Your task to perform on an android device: Open the Massimo  Dutti app and search for women's pants
Image 0: 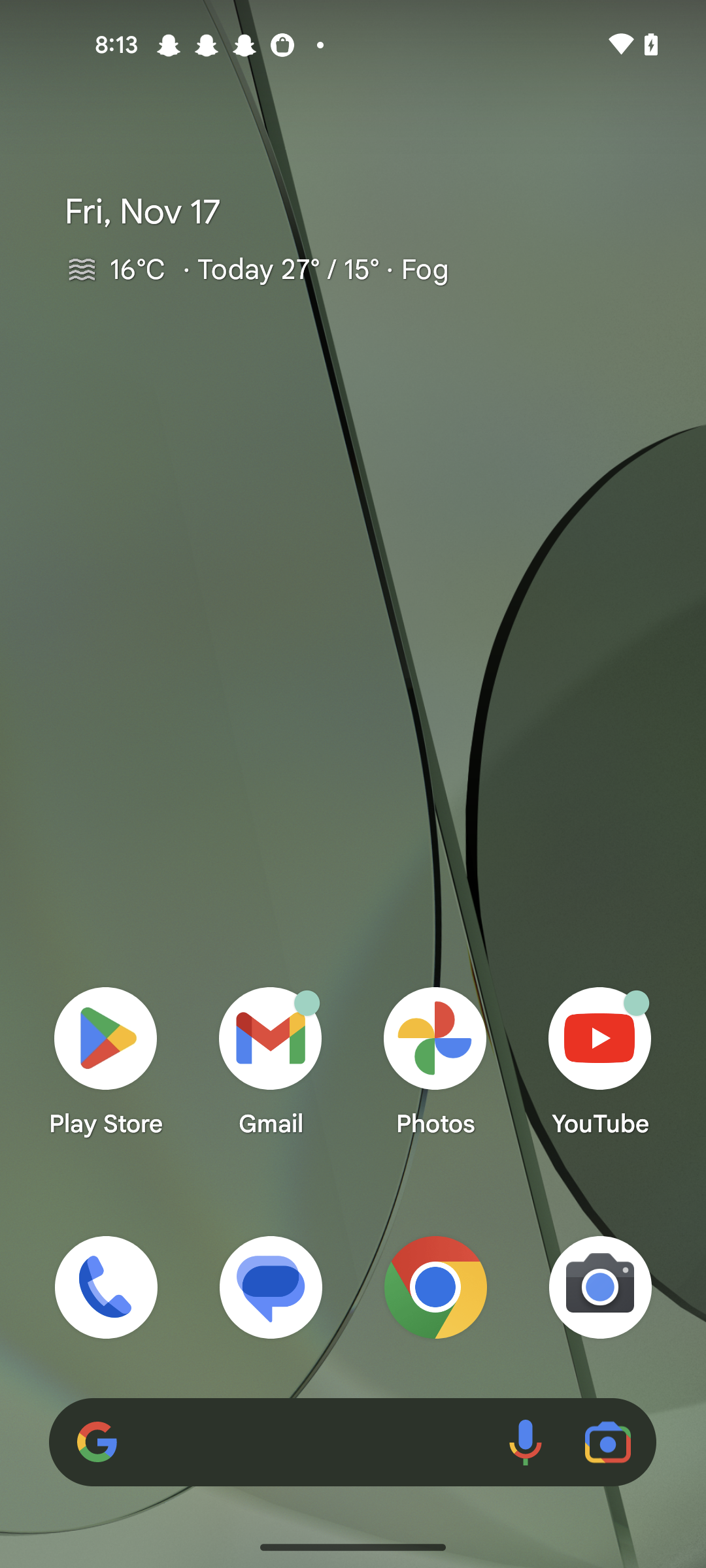
Open the Massimo Dutti app
Step 0: open app "Massimo Dutti"
Image 1: 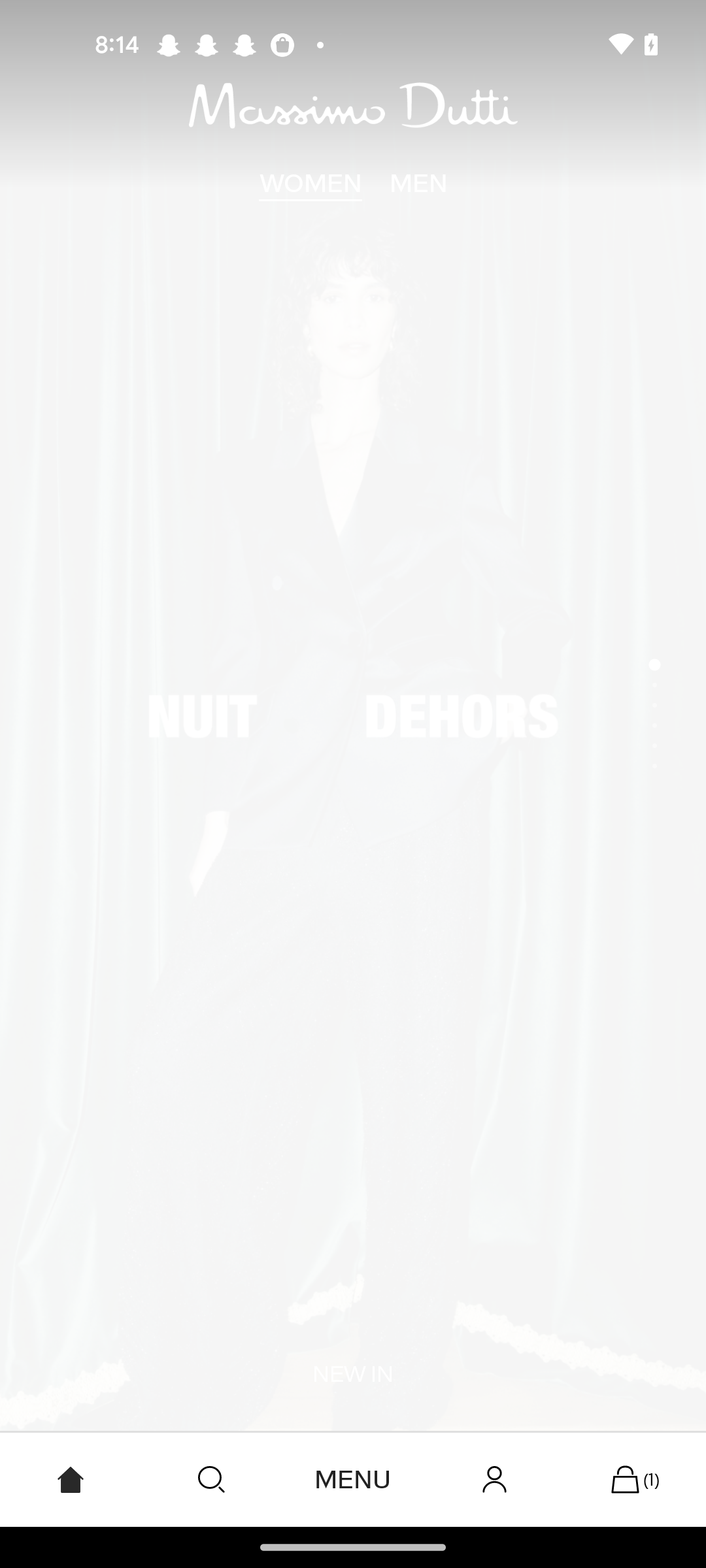
Open the Massimo Dutti app
Step 1: wait
Image 3: 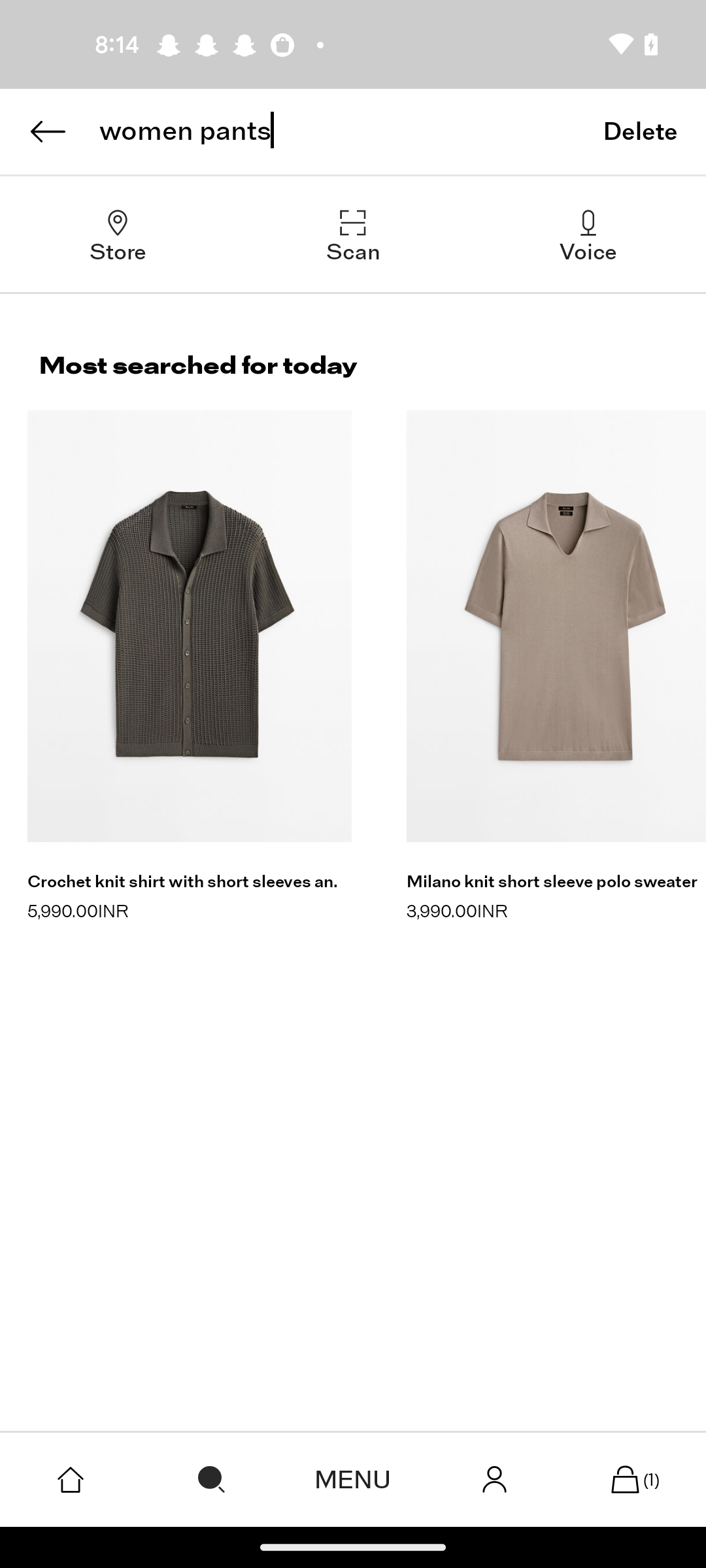
Enter a product as women pants
Step 3: wait
Image 4: 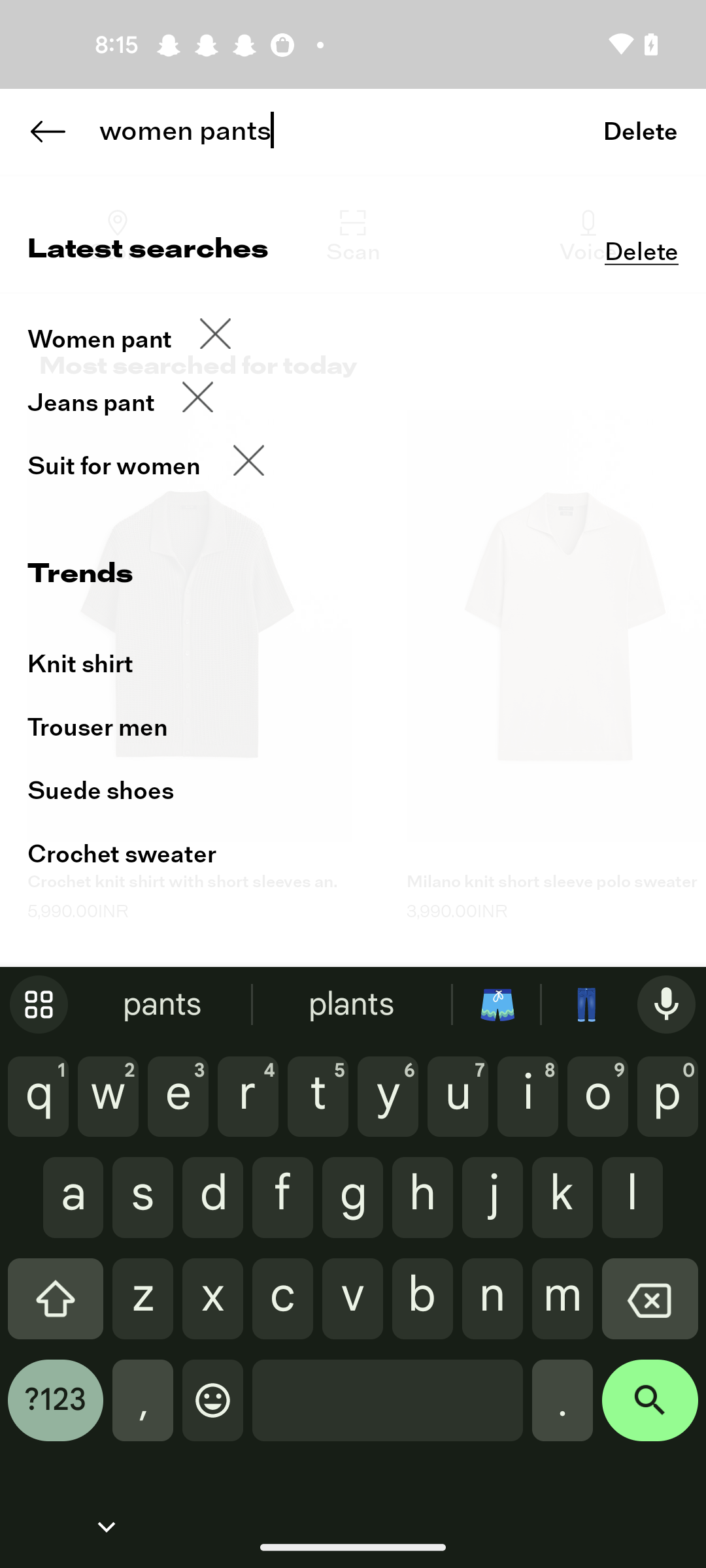
Click on the search icon 
Step 4: click (650, 1410)
Image 5: 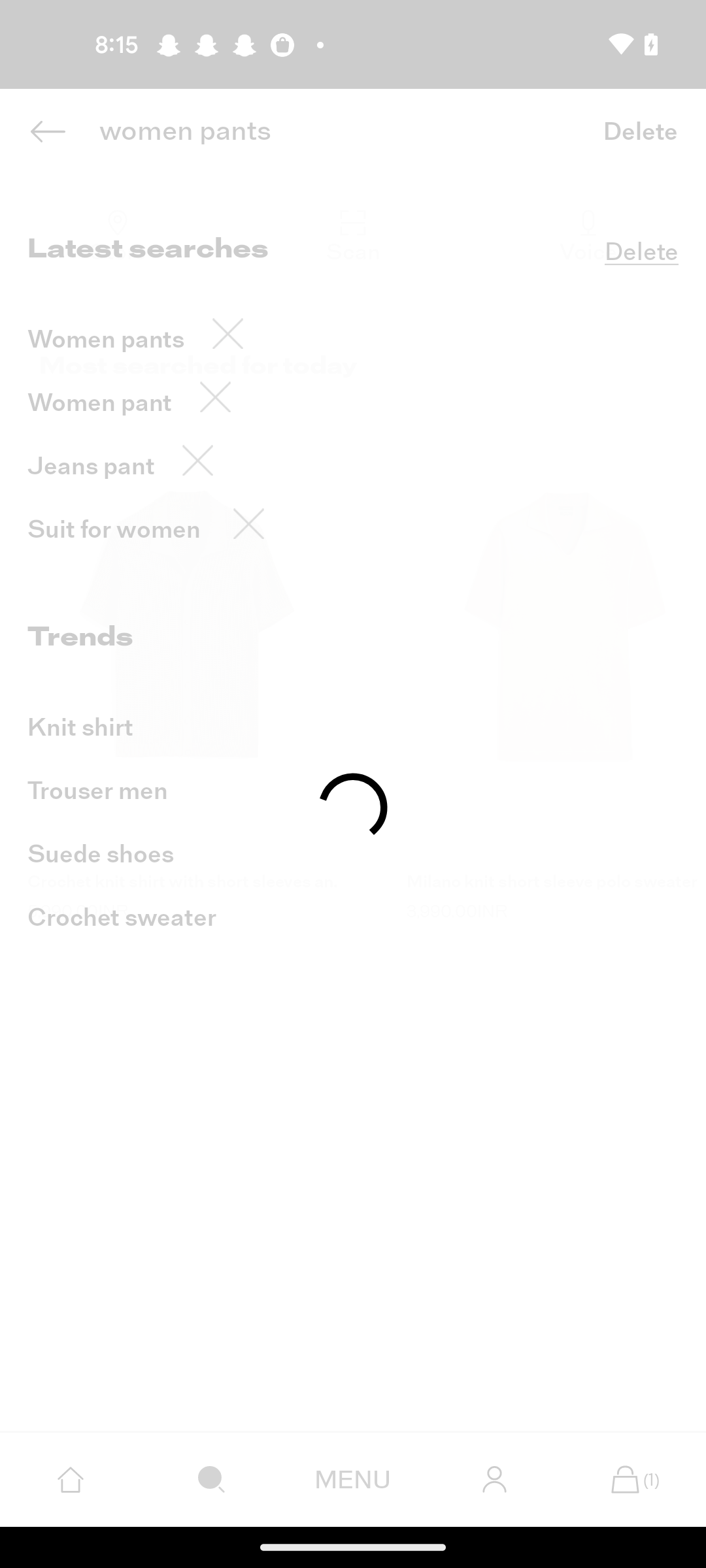
Click on the search icon 
Step 5: wait